Your task to perform on an android device: Open the second Calendar app and create an event called My Sister's Anniversary on August 7, 2023, from 11:00 a.m. to 5:00 p.m. in Texas
Image 0: 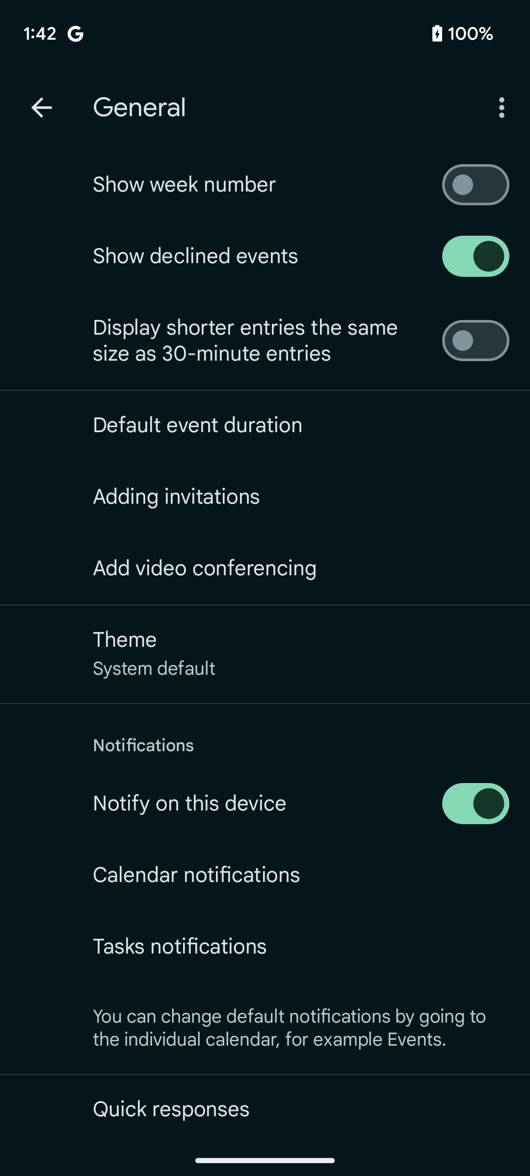
Go back to the previous page 
Step 0: press back button
Image 1: 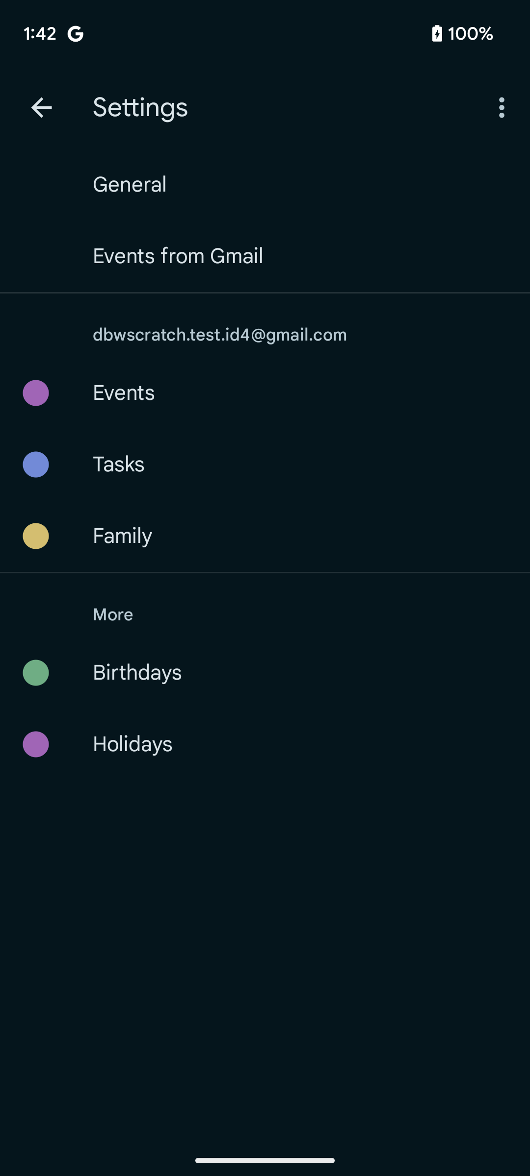
Go back to the previous page 
Step 1: press back button
Image 2: 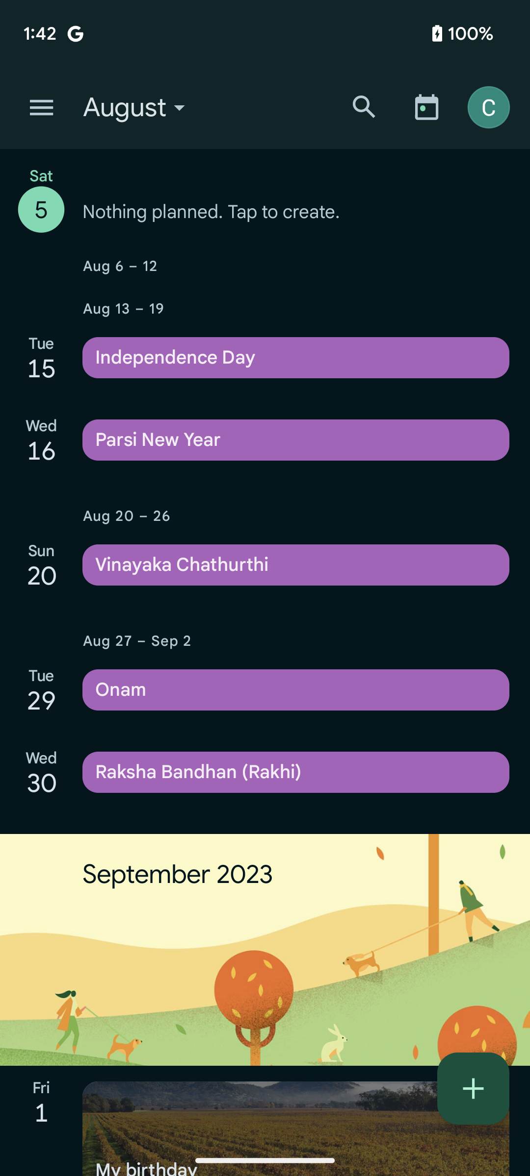
Go back to the previous page 
Step 2: press back button
Image 4: 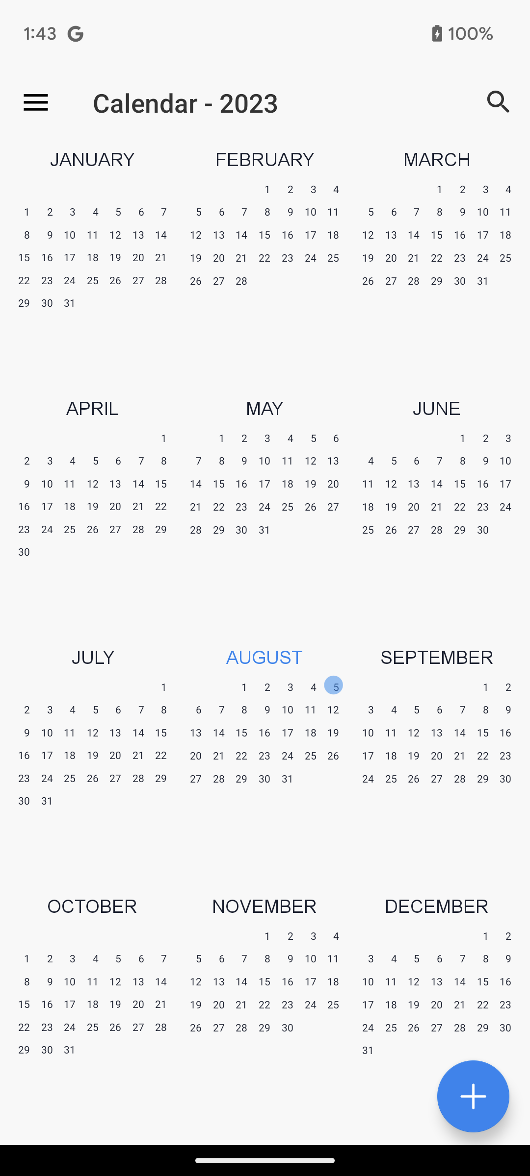
Click on the plus icon at the bottom right corner of the screen to create an event 
Step 4: click (473, 1096)
Image 5: 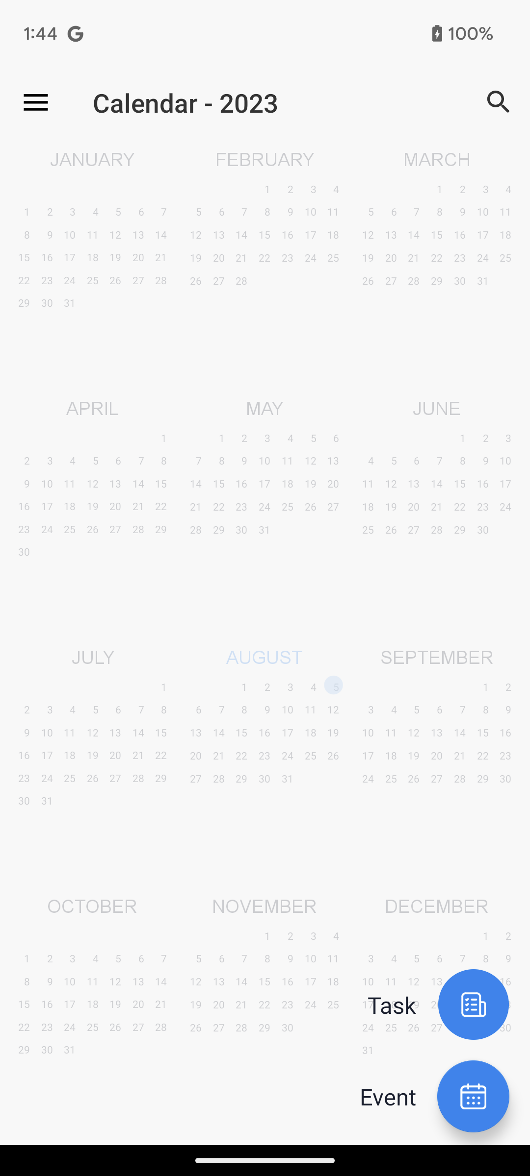
Click on the Event option to create an event 
Step 5: click (398, 1096)
Image 6: 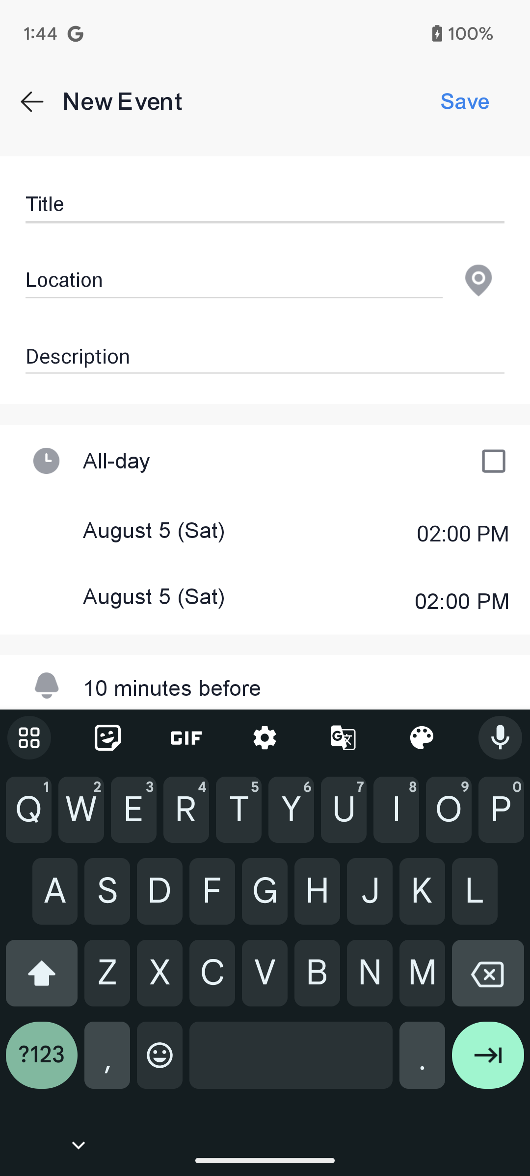
Type  My Sister's Anniversary in the title section
Step 6: type " My Sister's Anniversary "
Image 7: 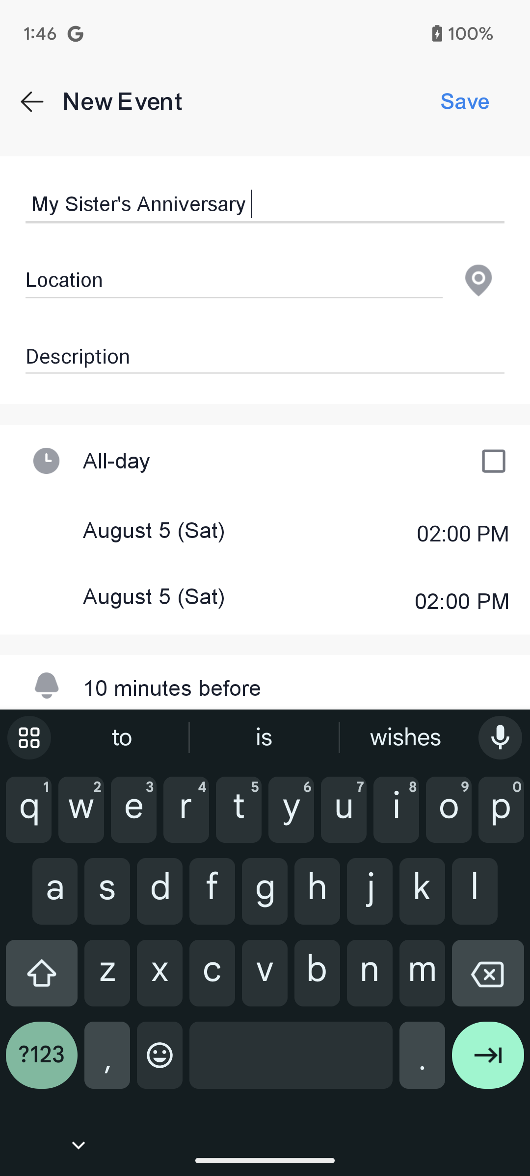
Click on the Location to set the location 
Step 7: click (234, 280)
Image 8: 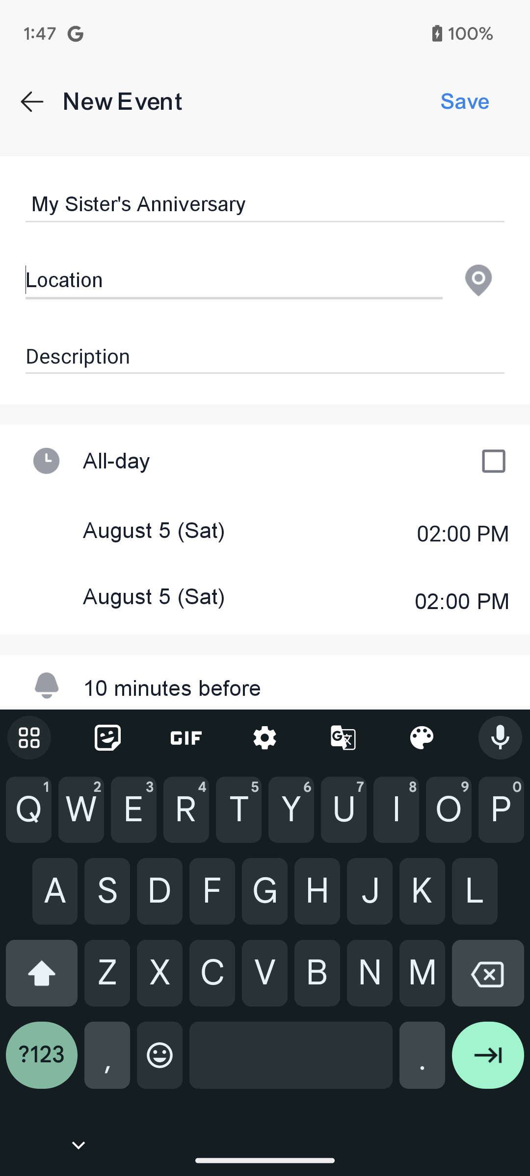
Type Texas in location section
Step 8: type "Texas"
Image 9: 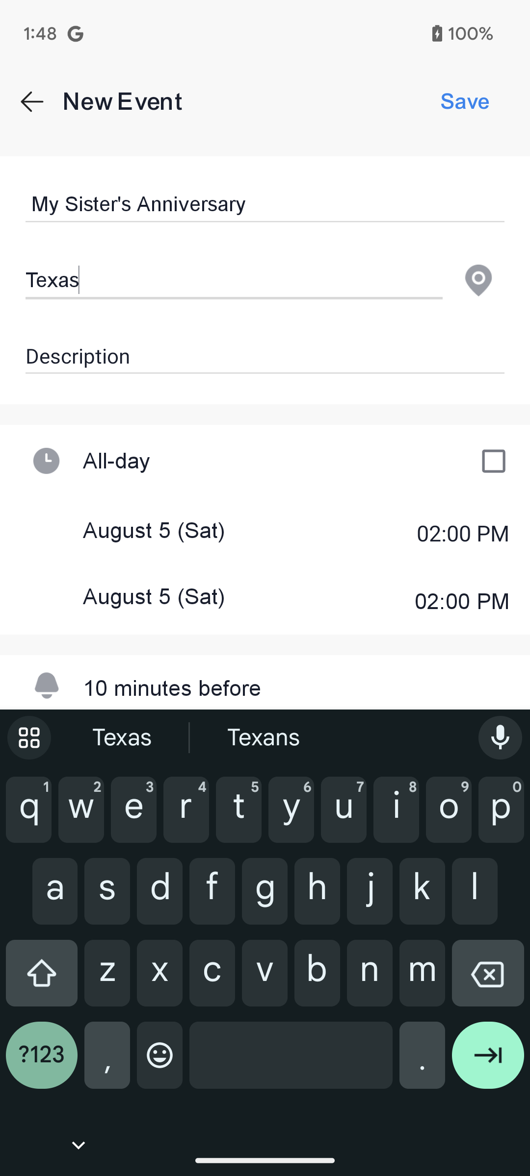
Click on date section to set the date
Step 9: click (164, 530)
Image 10: 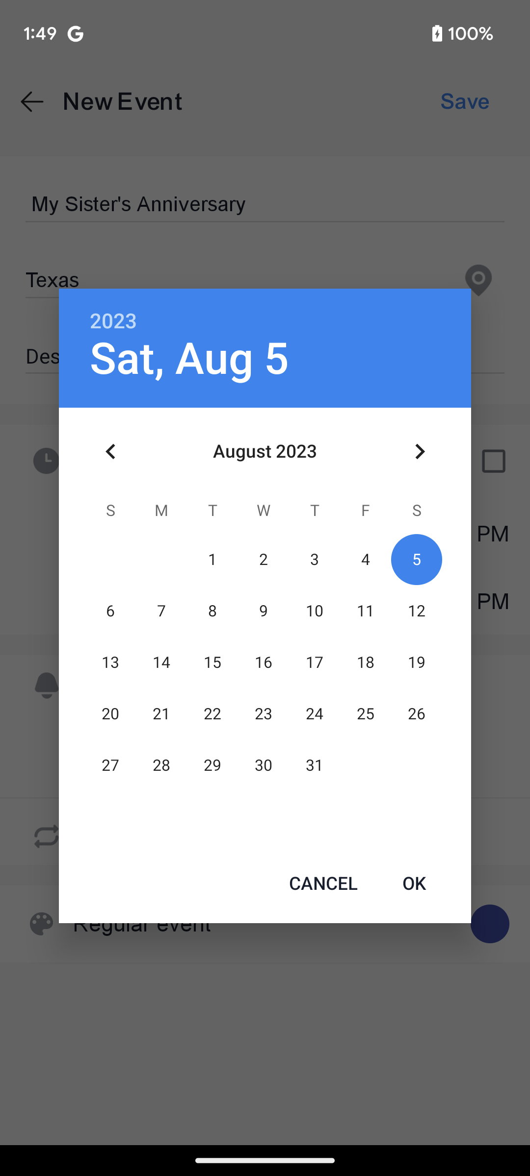
Select the date to 7
Step 10: click (161, 611)
Image 11: 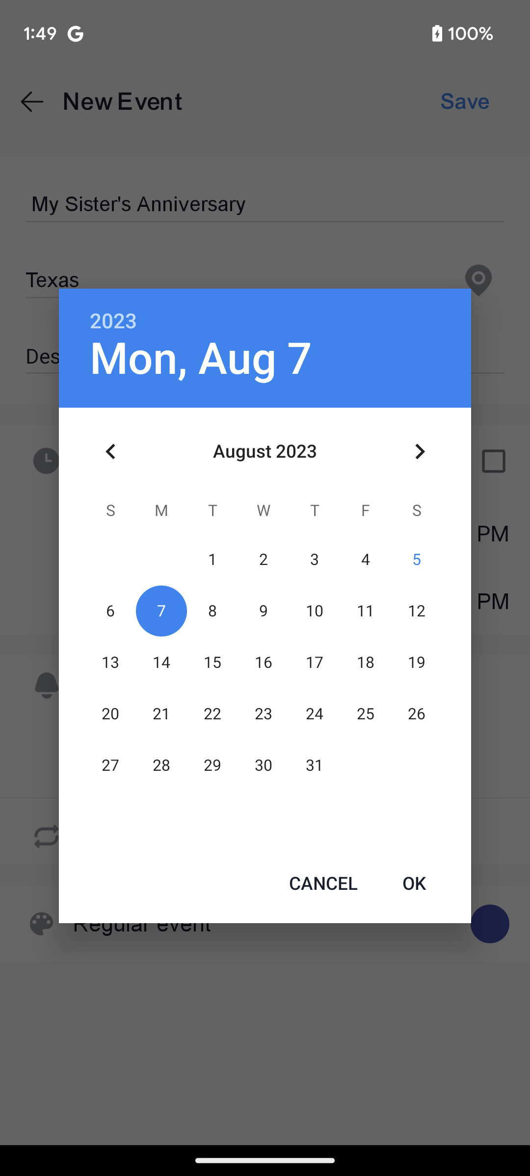
Click on the OK button to save the date 
Step 11: click (414, 882)
Image 12: 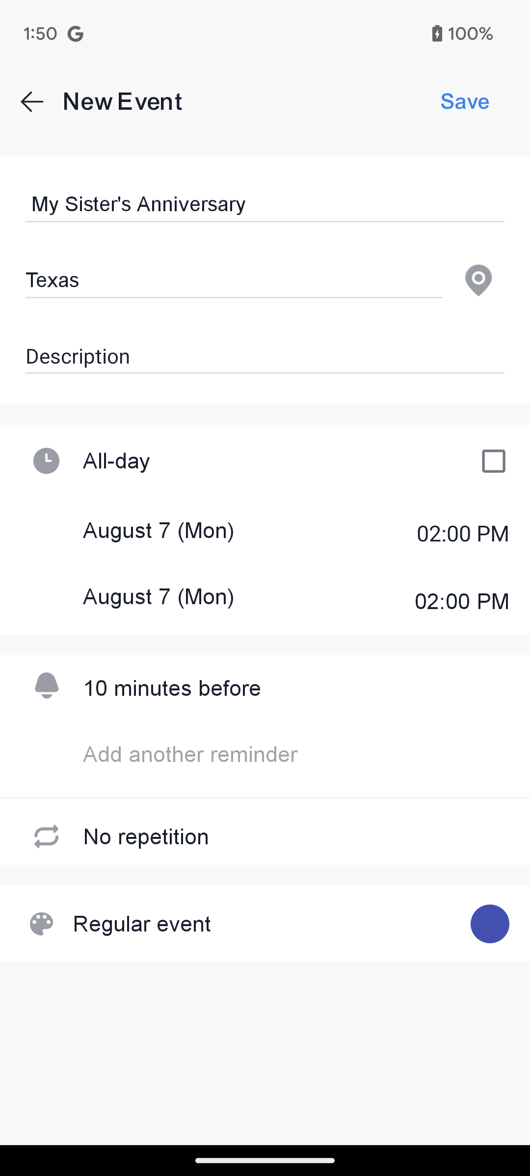
Click on the first section of time to set the time
Step 12: click (463, 533)
Image 15: 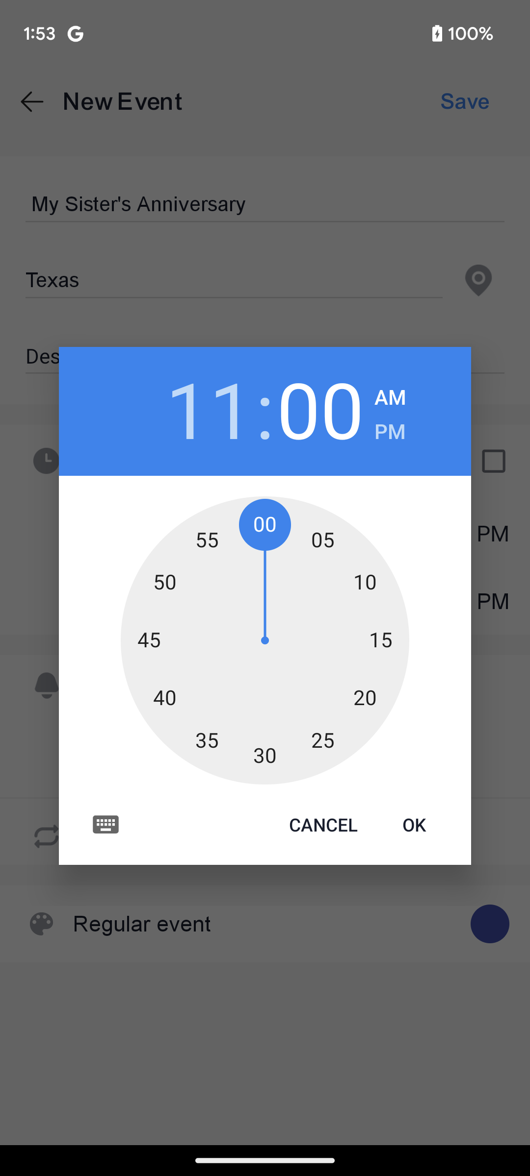
Click on the OK button to save the time
Step 15: click (414, 825)
Image 16: 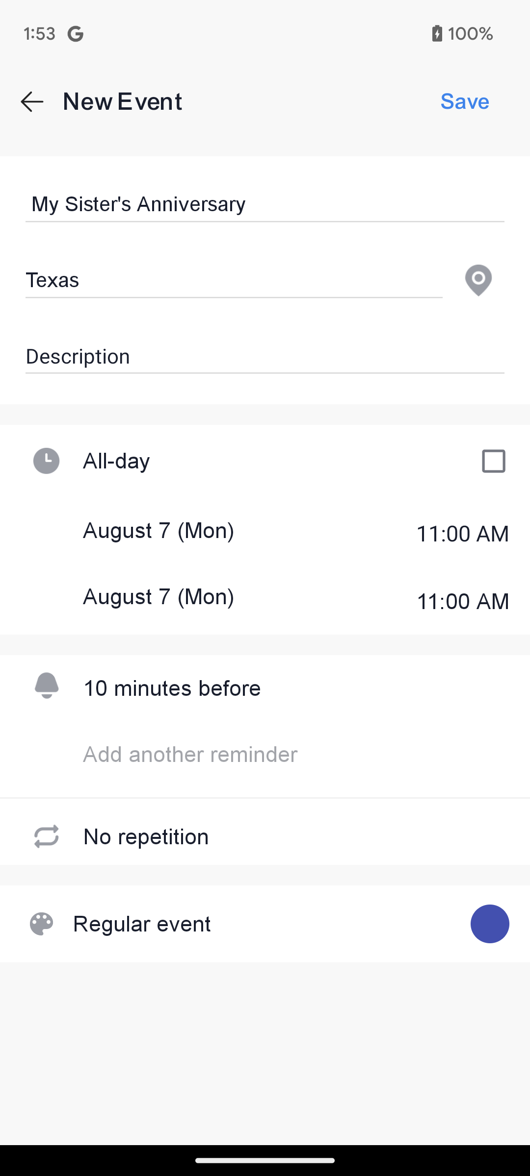
Click on the second time section to set the time
Step 16: click (462, 601)
Image 17: 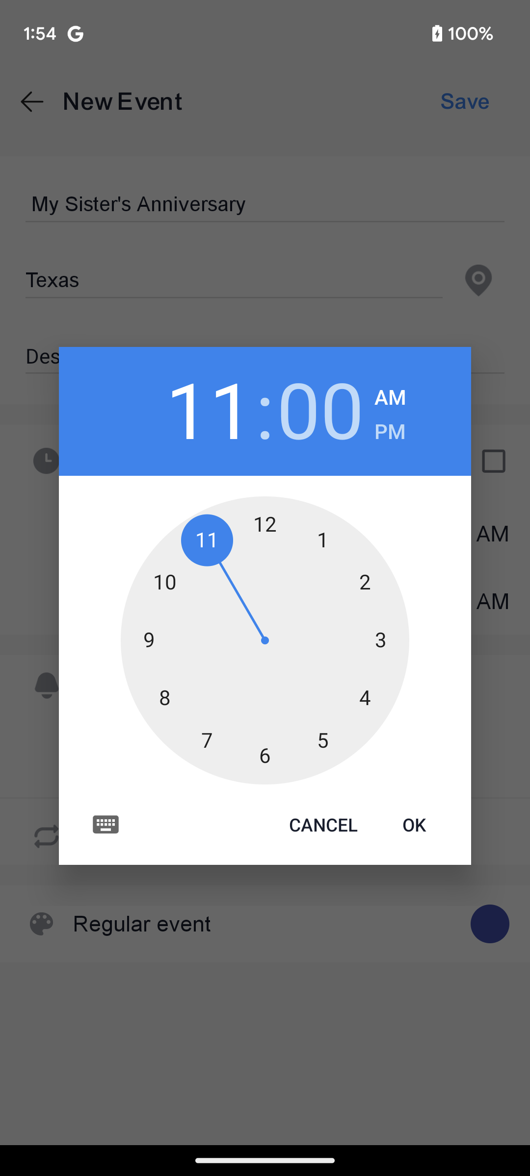
Click on the 5 to set the time to 5 
Step 17: click (322, 740)
Image 18: 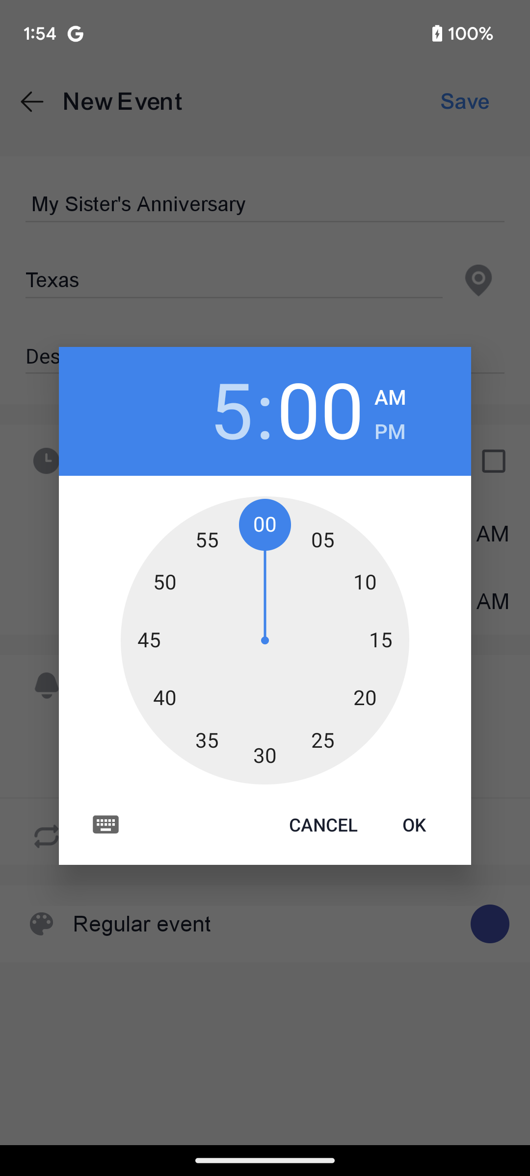
Click on the PM to set the time in PM
Step 18: click (390, 432)
Image 19: 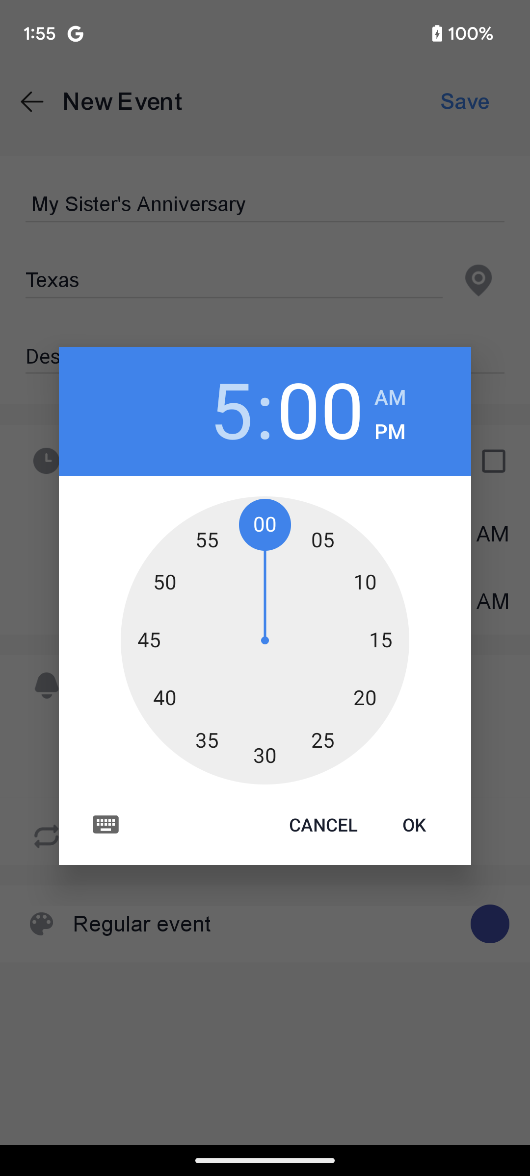
Click on the OK button to save the time 
Step 19: click (414, 825)
Image 20: 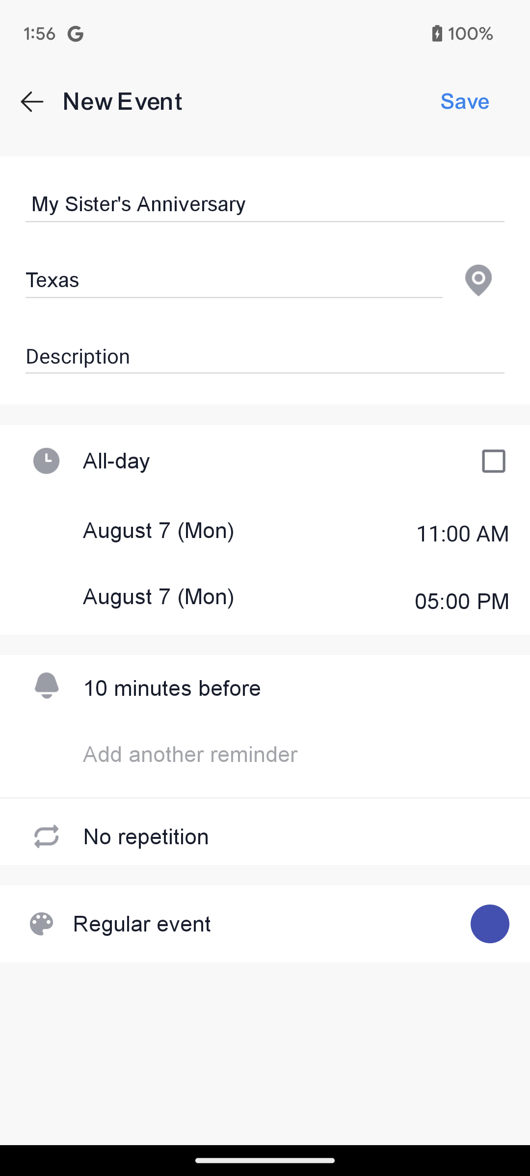
Click on the Save button at the top right corner of the screen to save the event
Step 20: click (466, 101)